Your task to perform on an android device: Add a Main point slide in my presentation and add my office image into the slide.
Image 0: 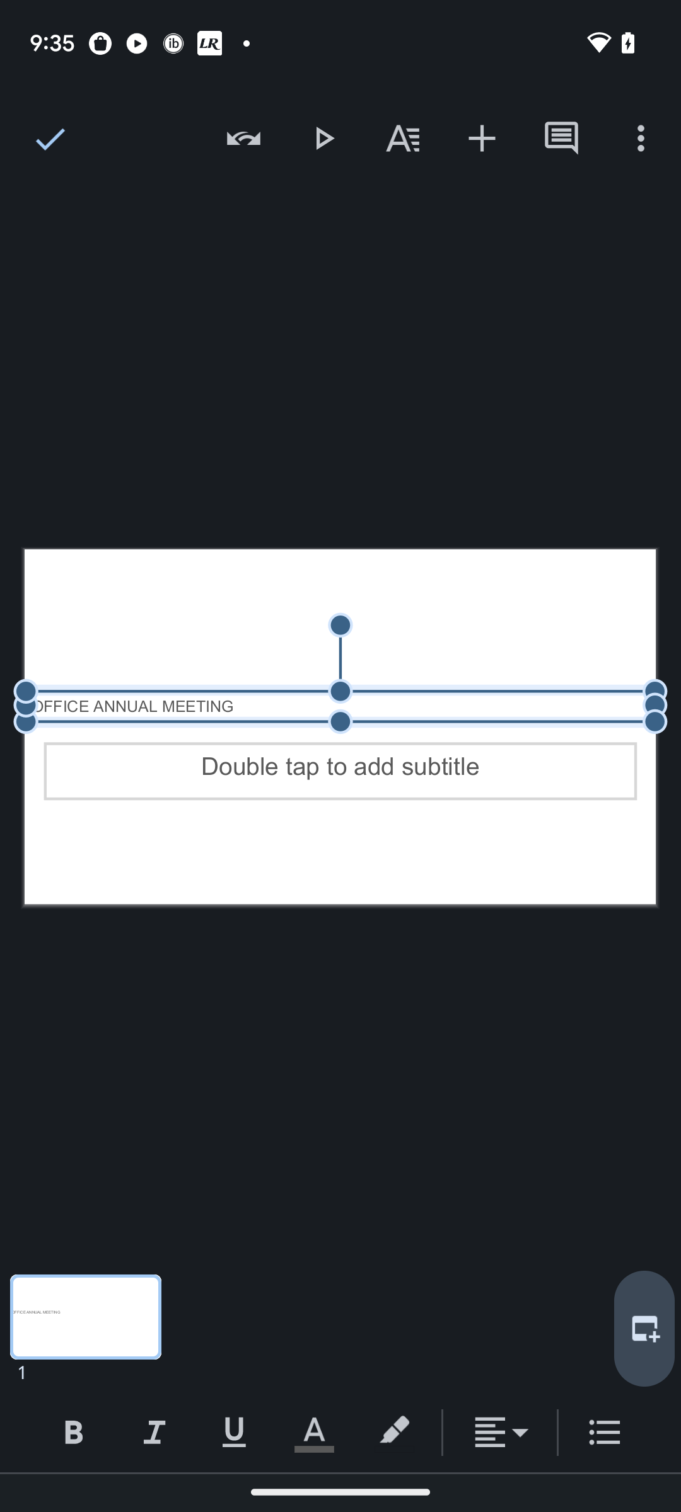
Click on the add slide button.
Step 0: click (644, 1328)
Image 1: 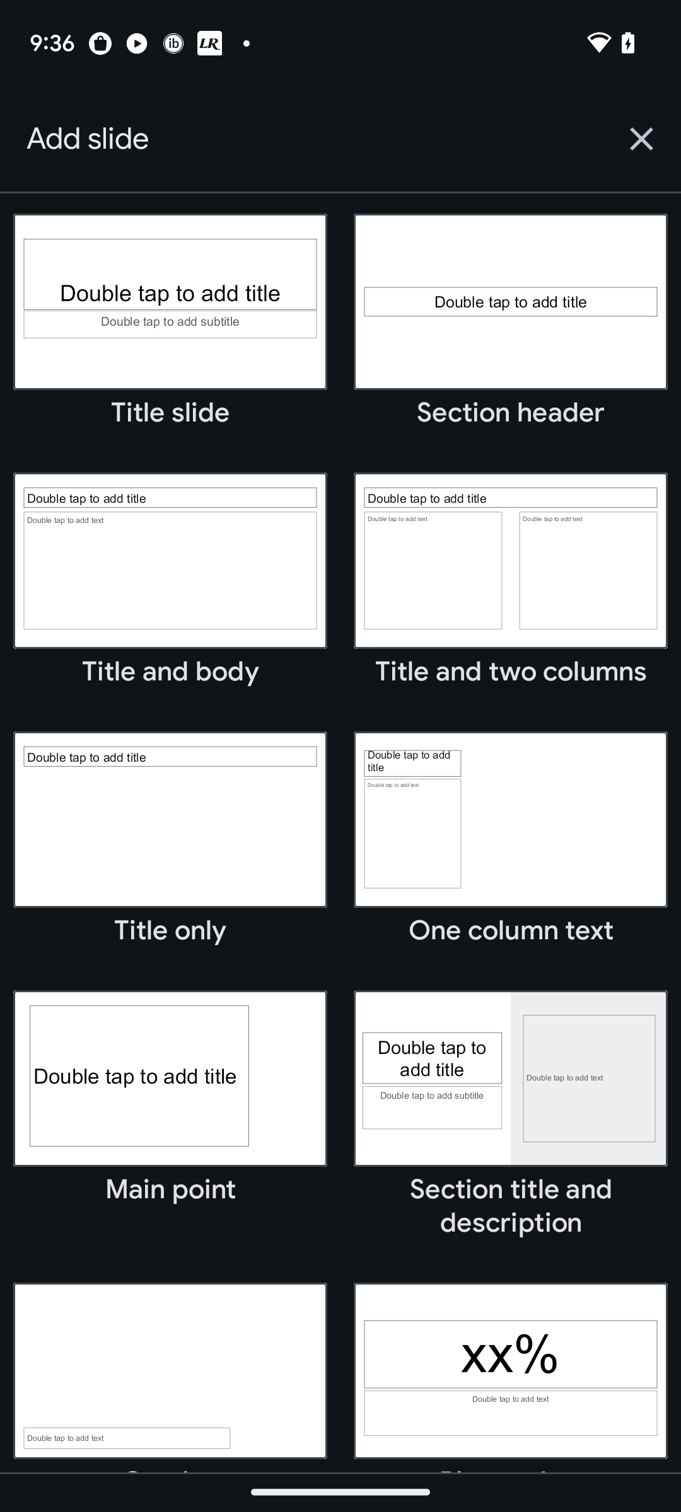
Select the slide Main point.
Step 1: click (170, 1078)
Image 2: 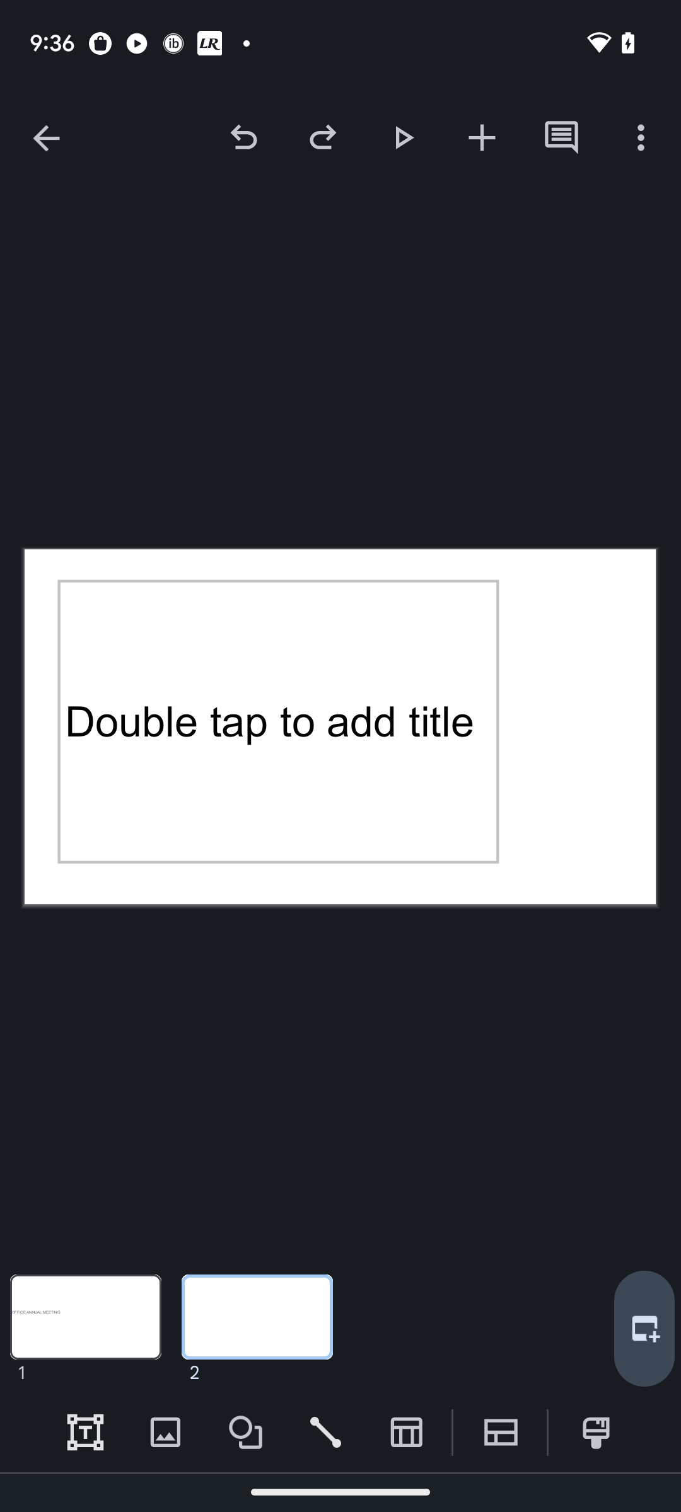
Click on the + icon.
Step 2: click (482, 137)
Image 3: 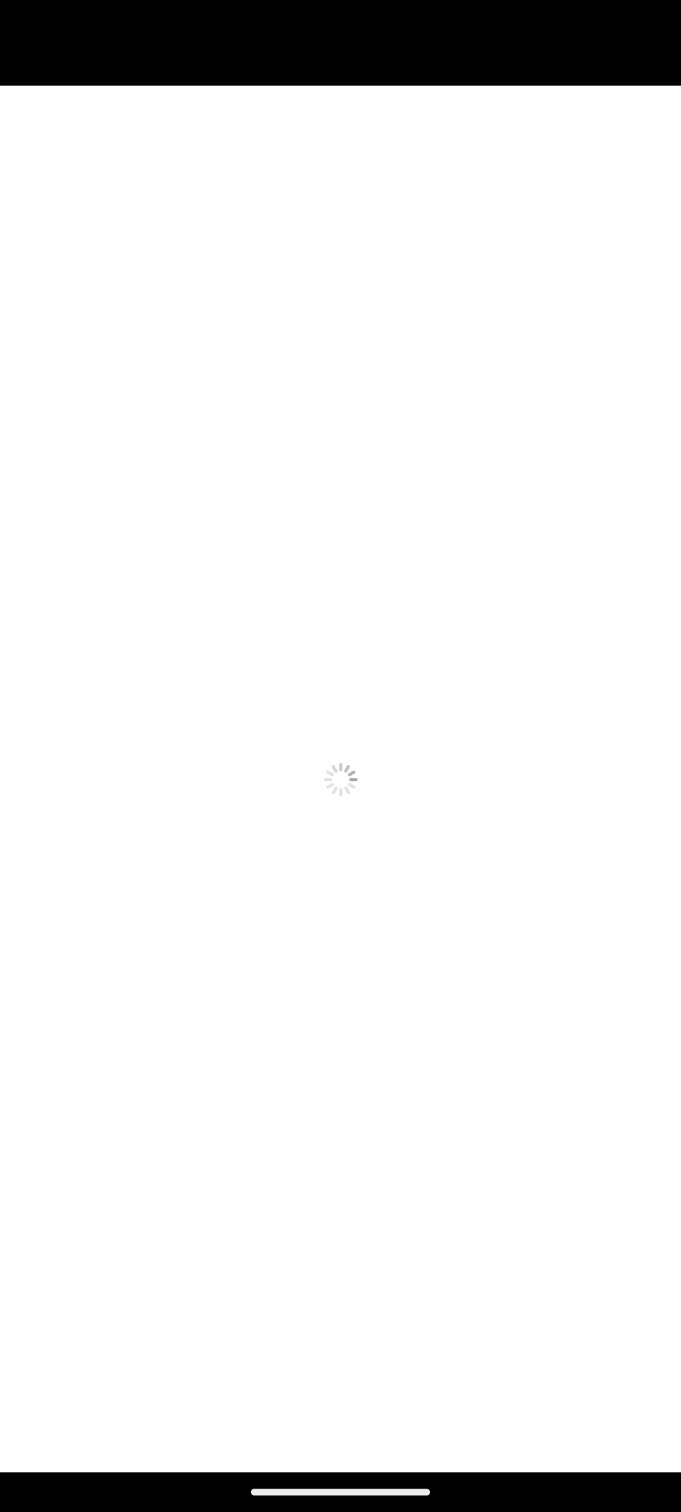
Click on the + icon.
Step 3: wait
Image 4: 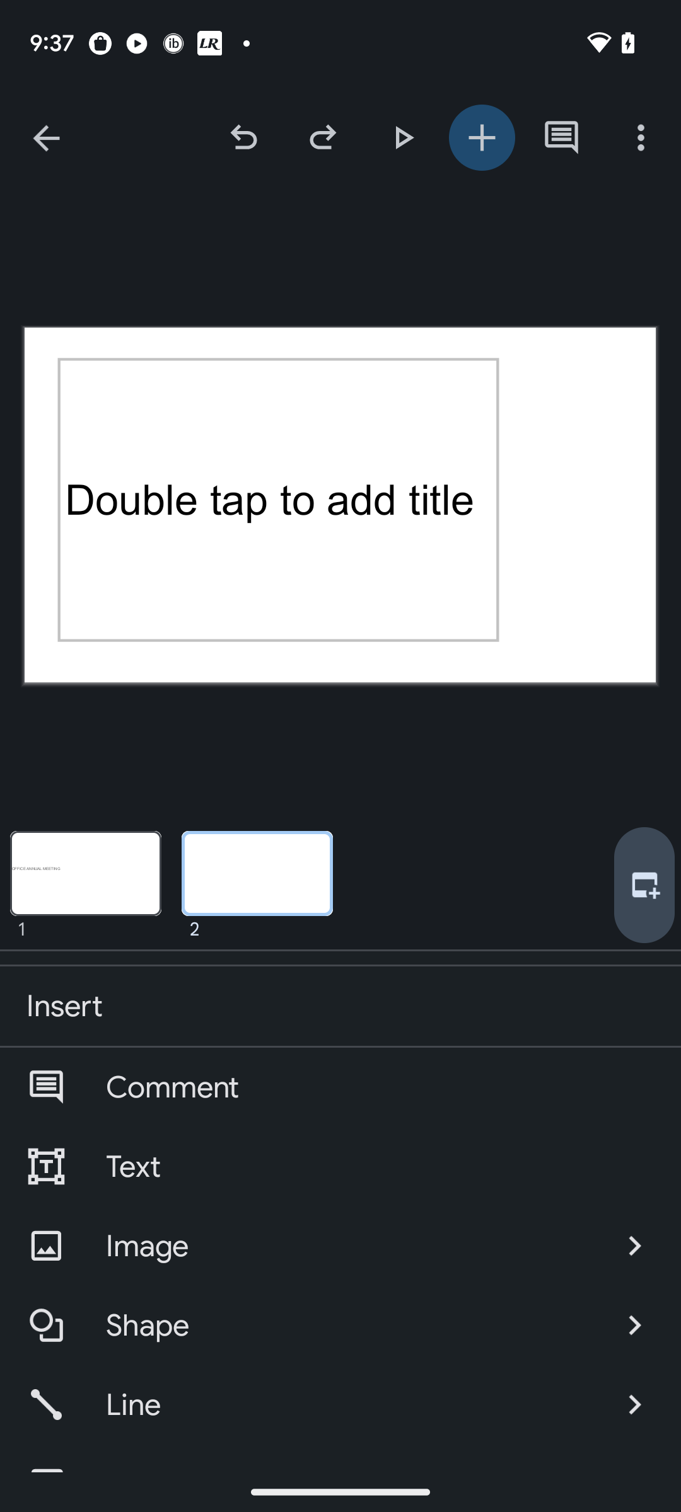
Select the button images.
Step 4: click (347, 1246)
Image 5: 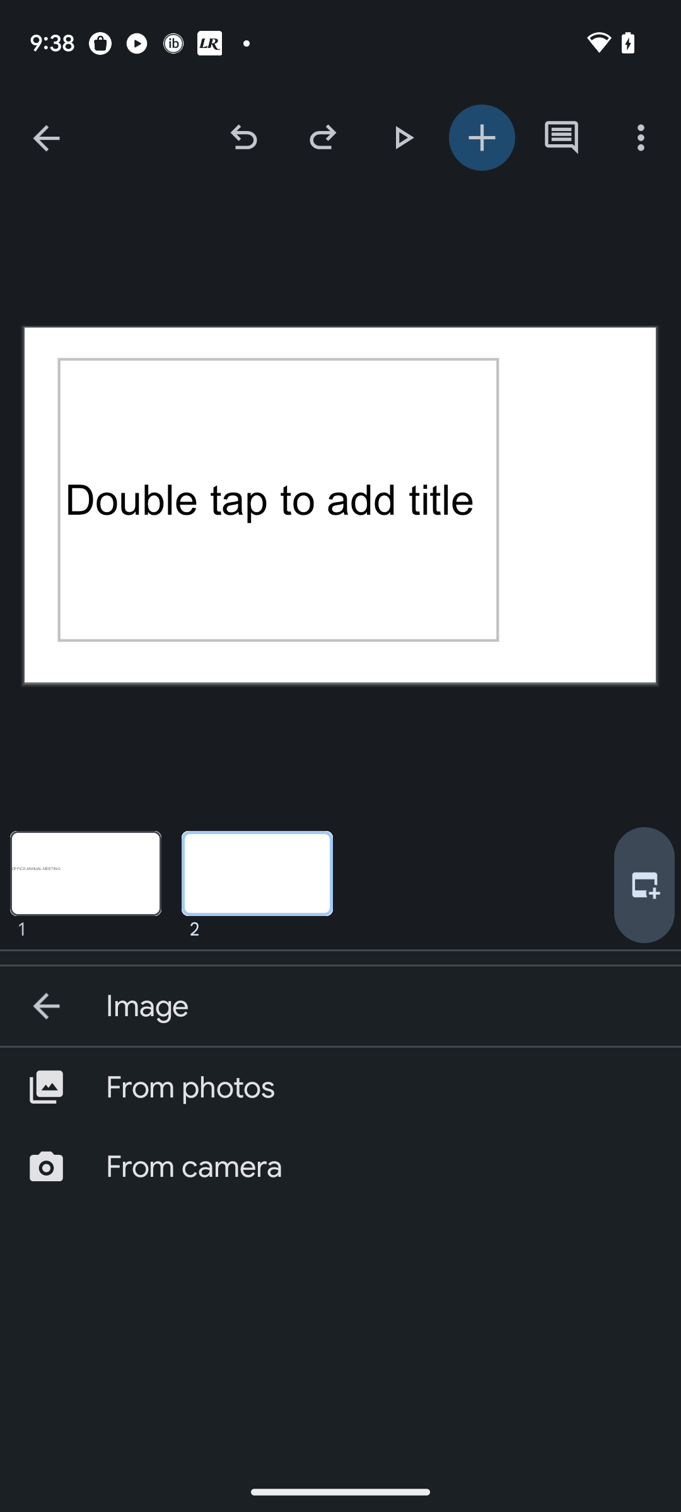
Select the tab "From photos".
Step 5: click (380, 1087)
Image 6: 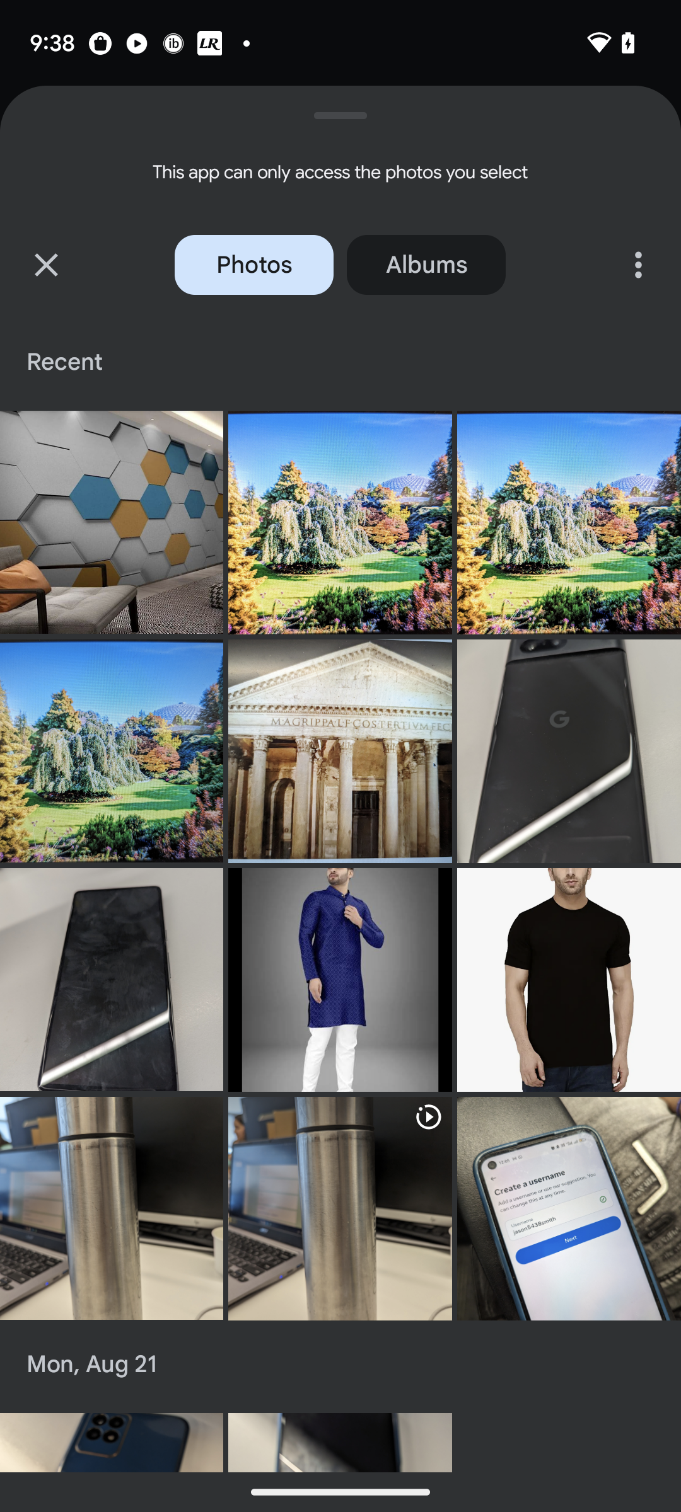
Select the first image.
Step 6: click (111, 522)
Image 7: 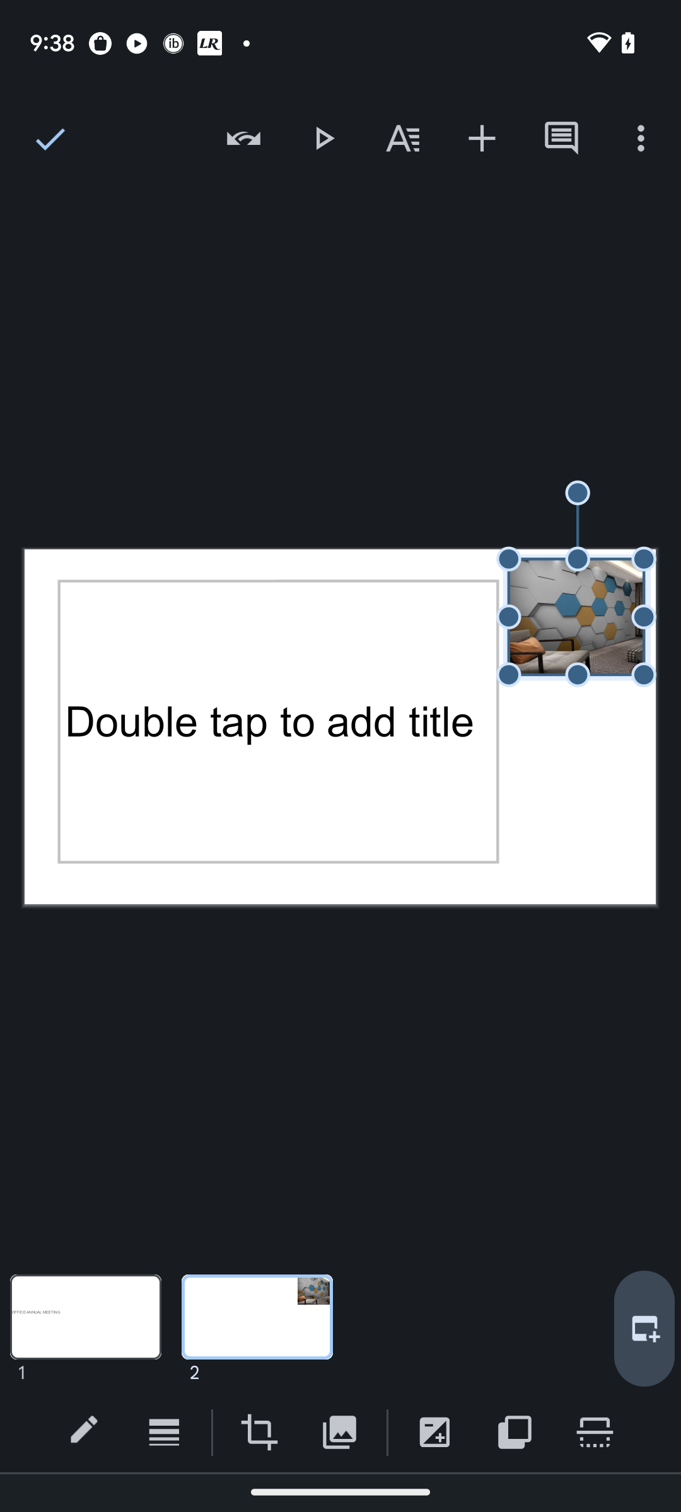
set the size.
Step 7: scroll right
Image 8: 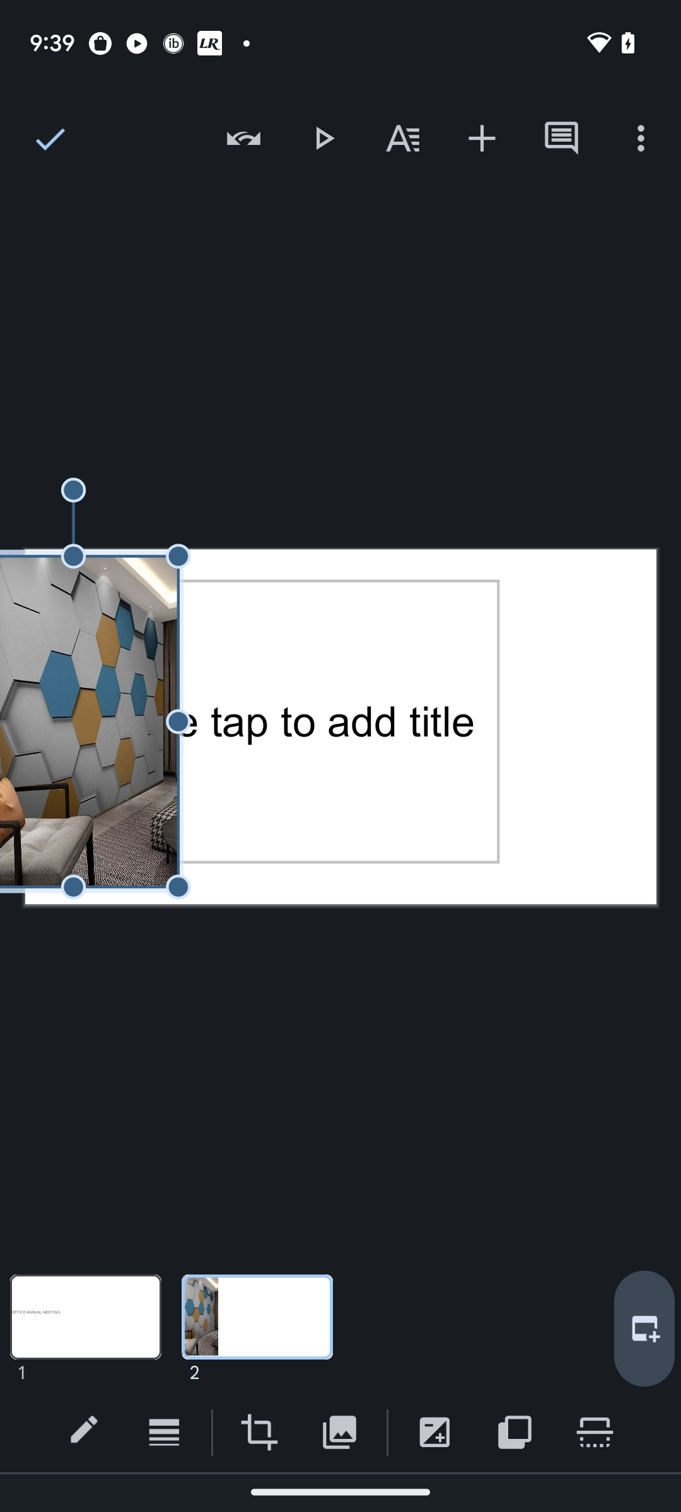
set the size.
Step 8: scroll left
Image 9: 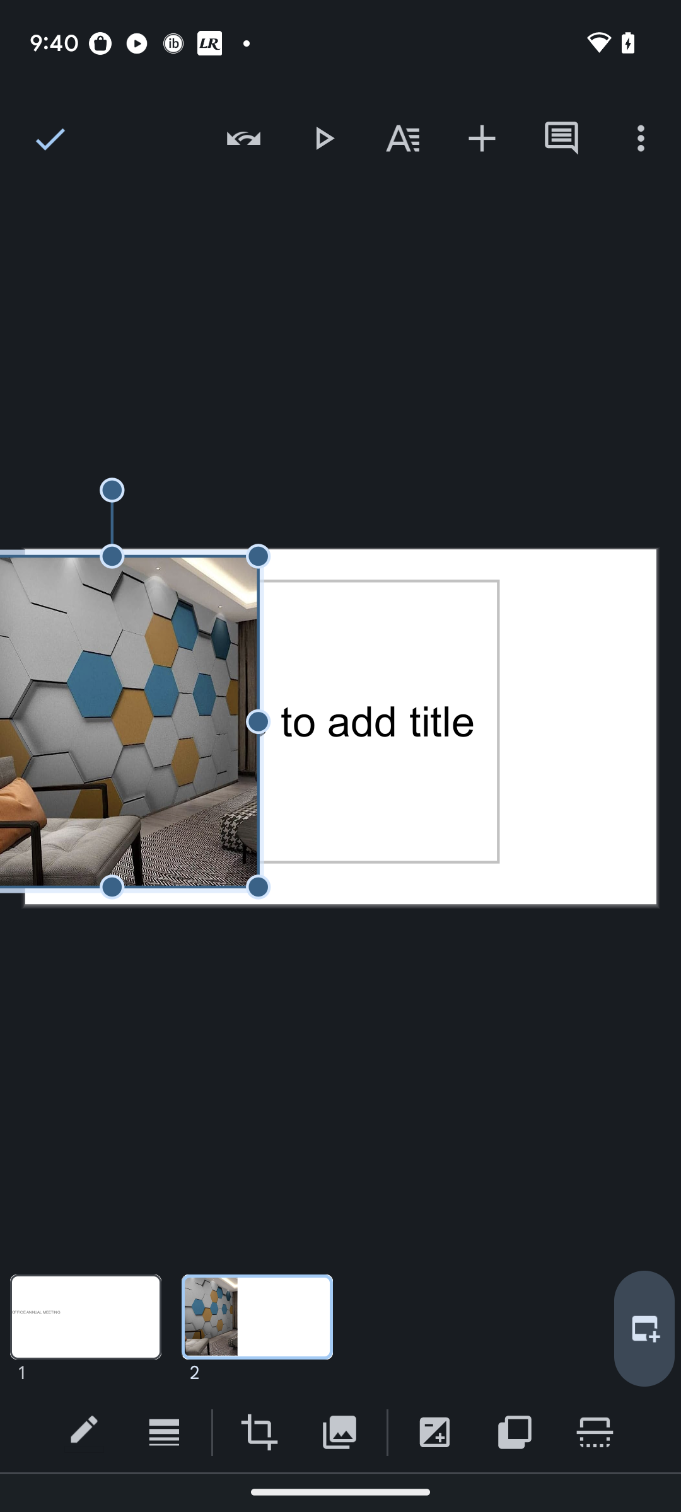
set the size.
Step 9: scroll left
Image 10: 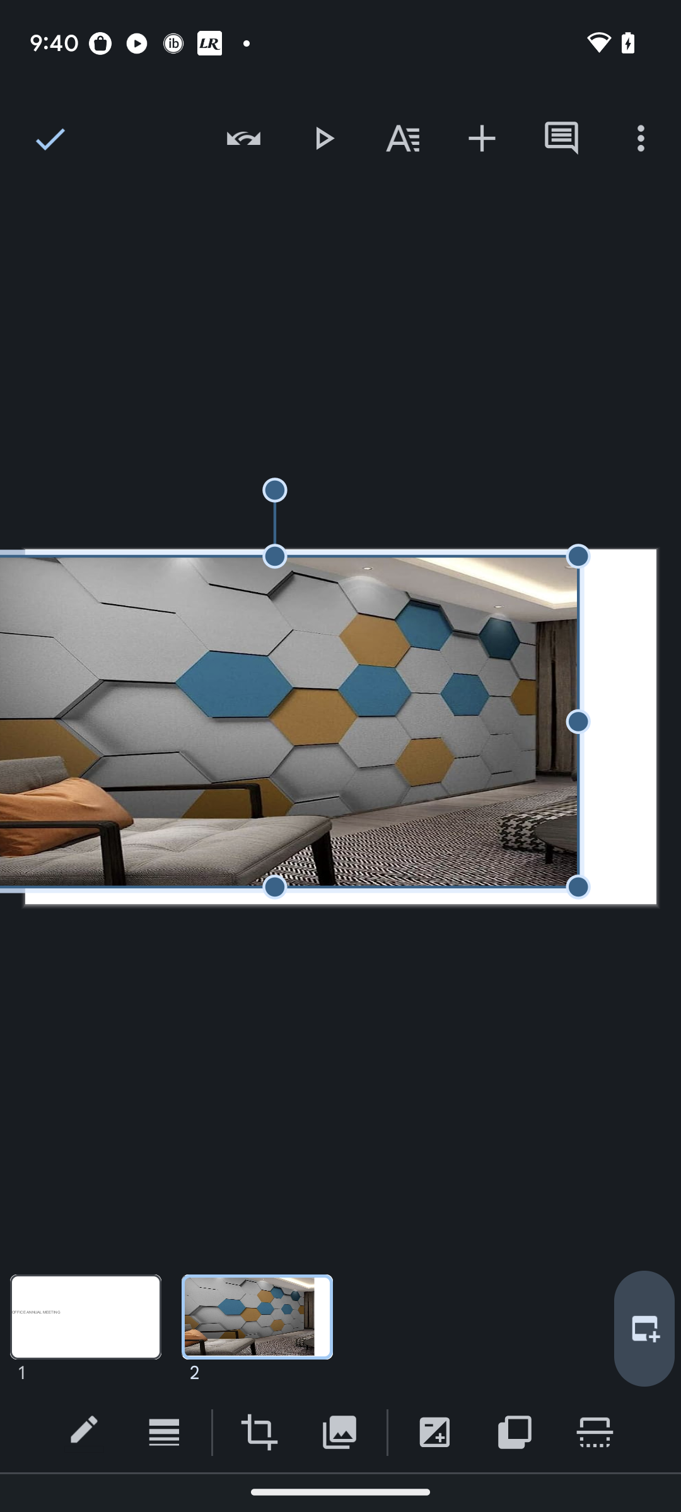
set the size.
Step 10: scroll left